Your task to perform on an android device: In the Advance English Dictionary ,Play the pronunciation of the word Chaos .
Image 0: 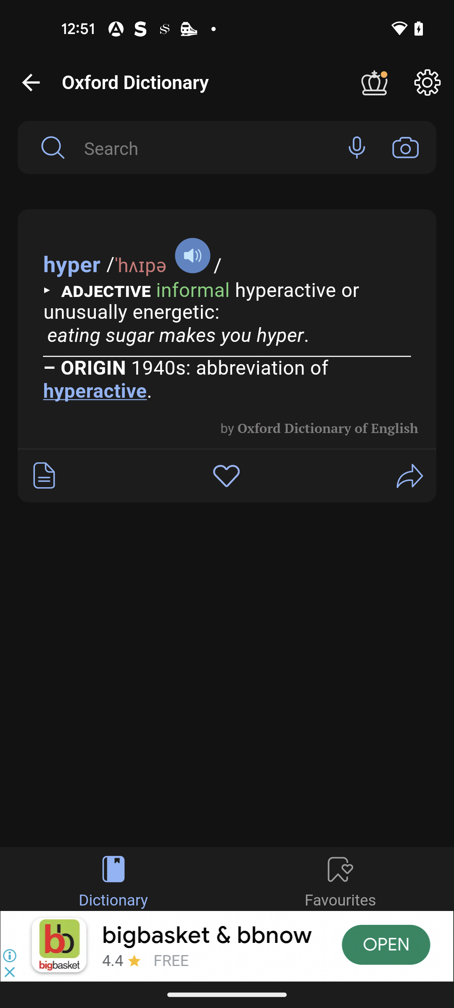
Open the Advance English Dictionary app
Step 0: open app "Advanced English Dictionary"
Image 1: 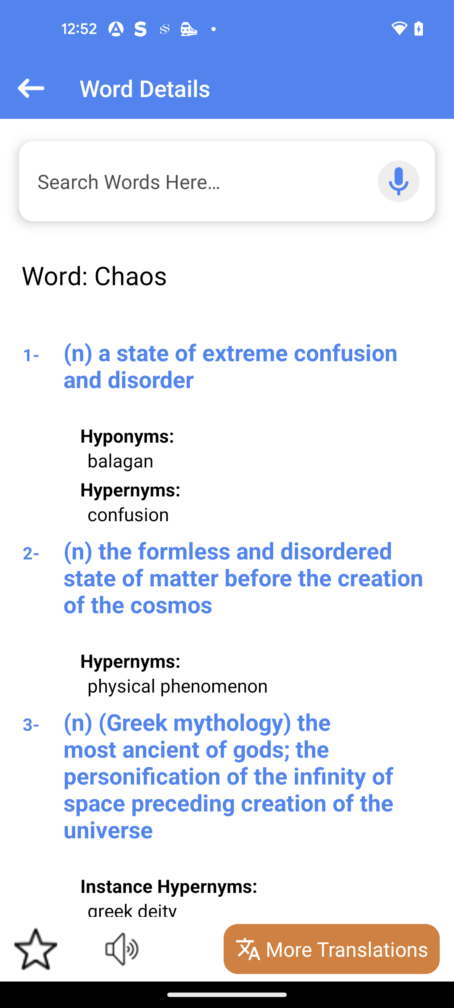
Click on the sound icon at the bottom left
Step 1: click (122, 949)